Your task to perform on an android device: Change the alarm 5:45 AM 6:15 AM in the Alarm clock app
Image 1: 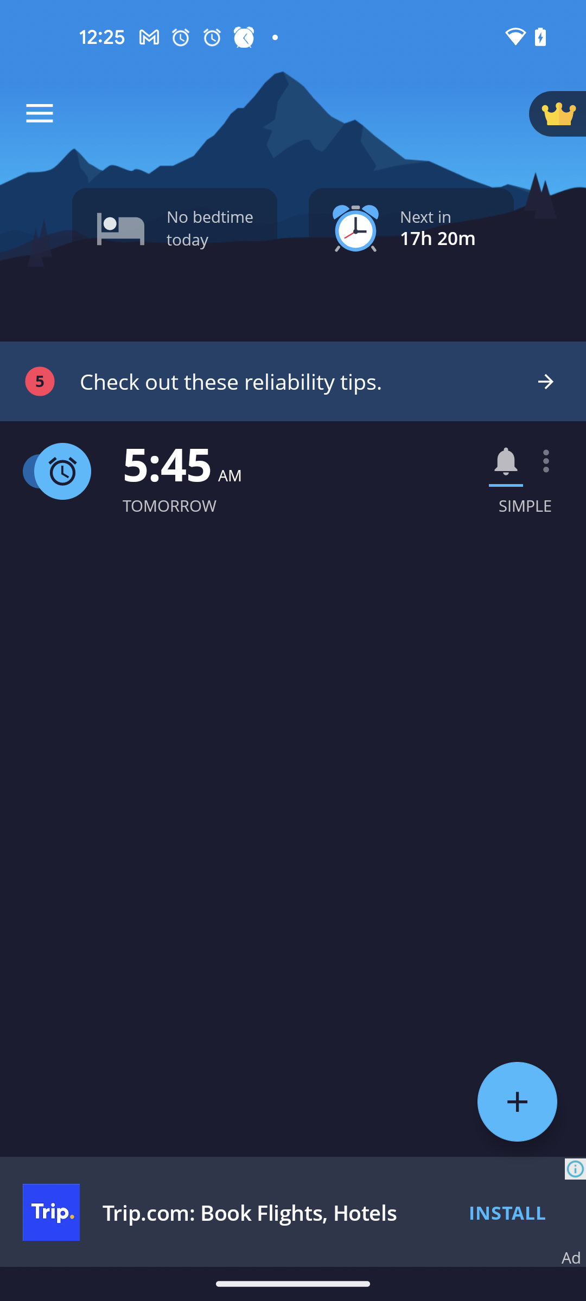
Click on the Alarm 5:45 AM
Step 1: click (167, 463)
Image 2: 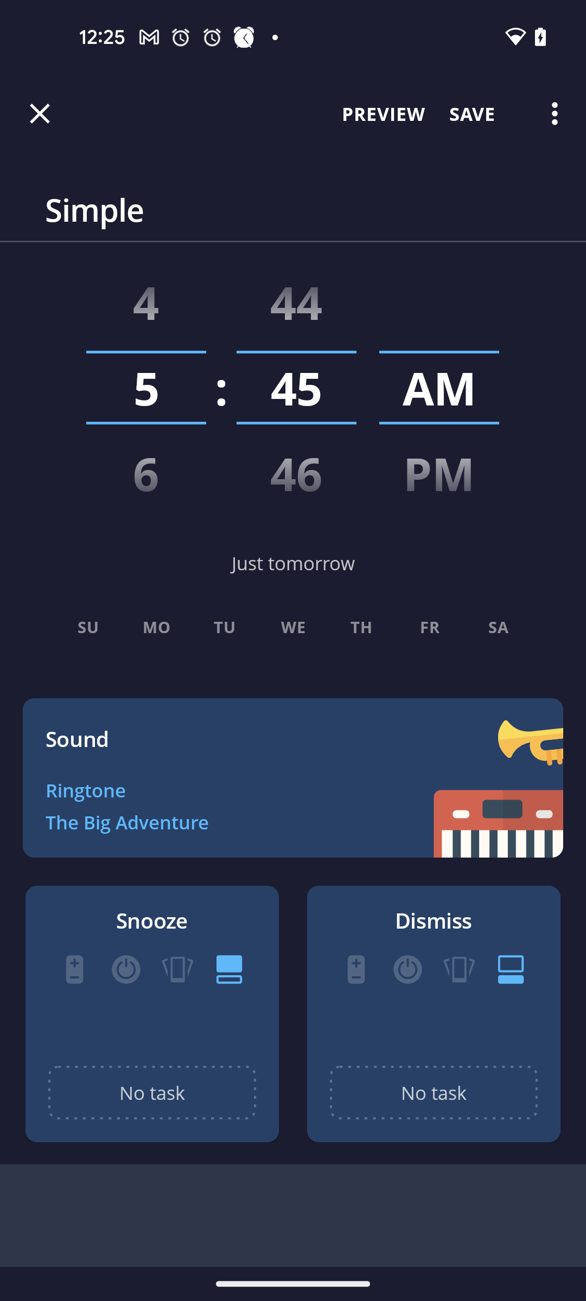
Click on the Hour Dial
Step 2: click (141, 390)
Image 3: 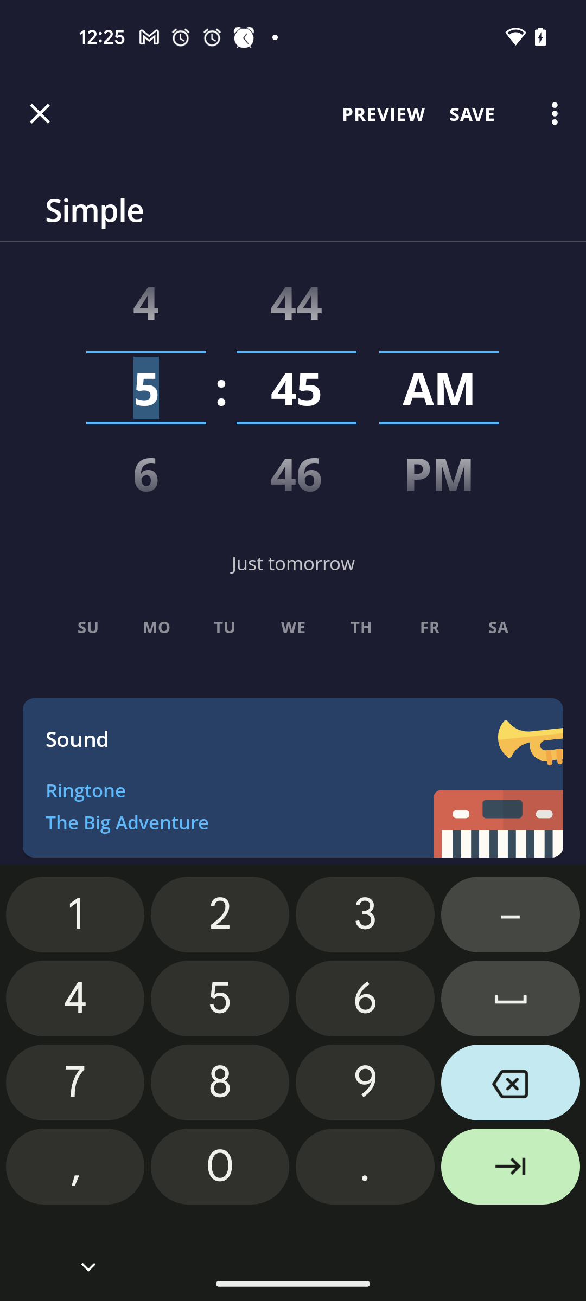
Set the hour to 6
Step 3: click (359, 1010)
Image 4: 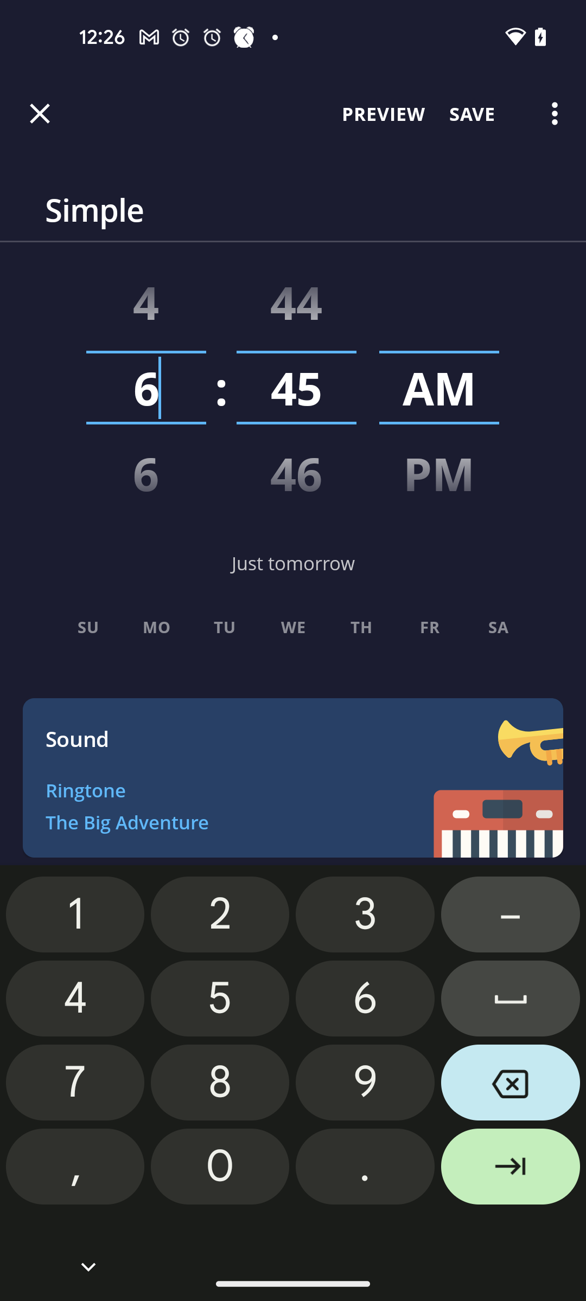
Go to the minute dial
Step 4: click (296, 387)
Image 6: 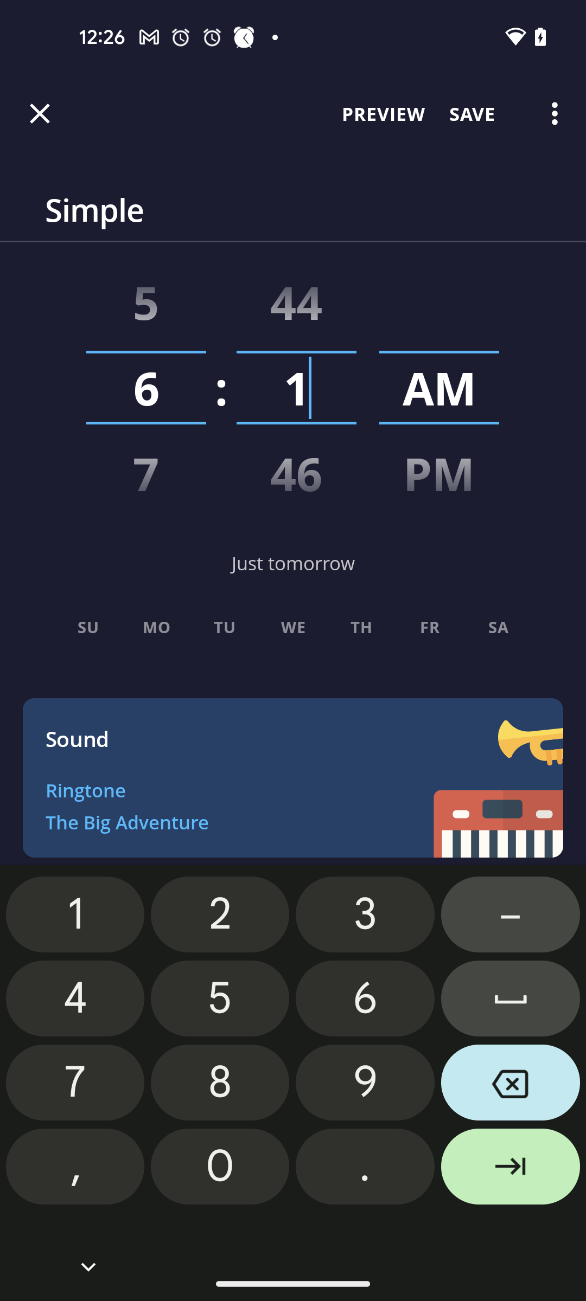
Set the minute to 15
Step 6: click (220, 998)
Image 7: 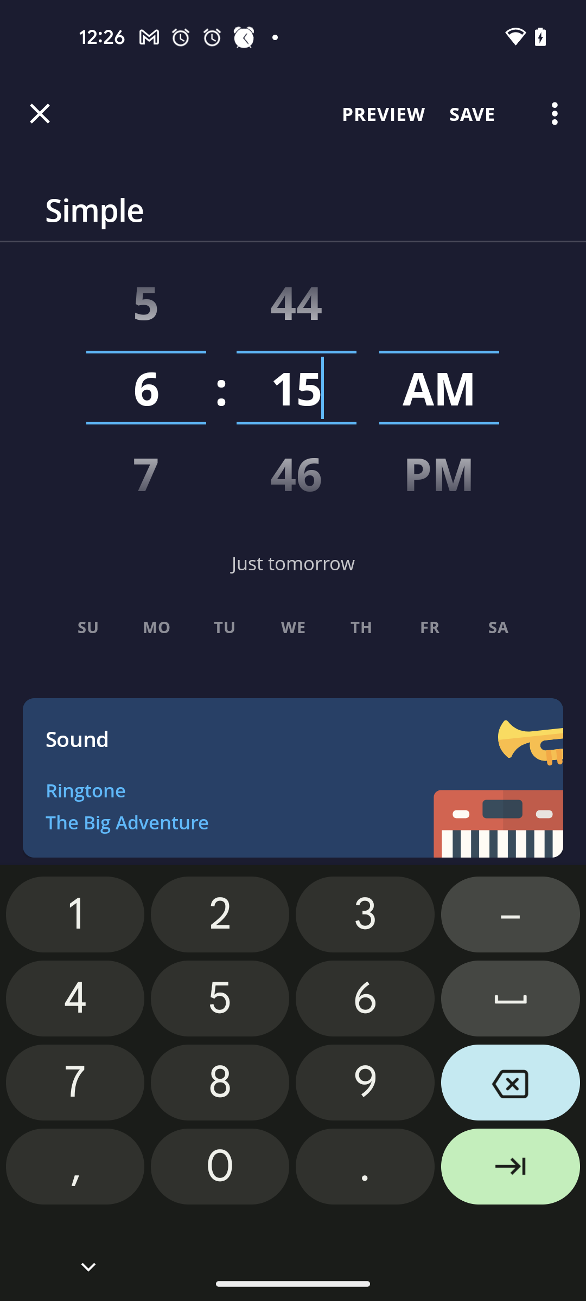
Click on the save button
Step 7: click (471, 113)
Image 8: 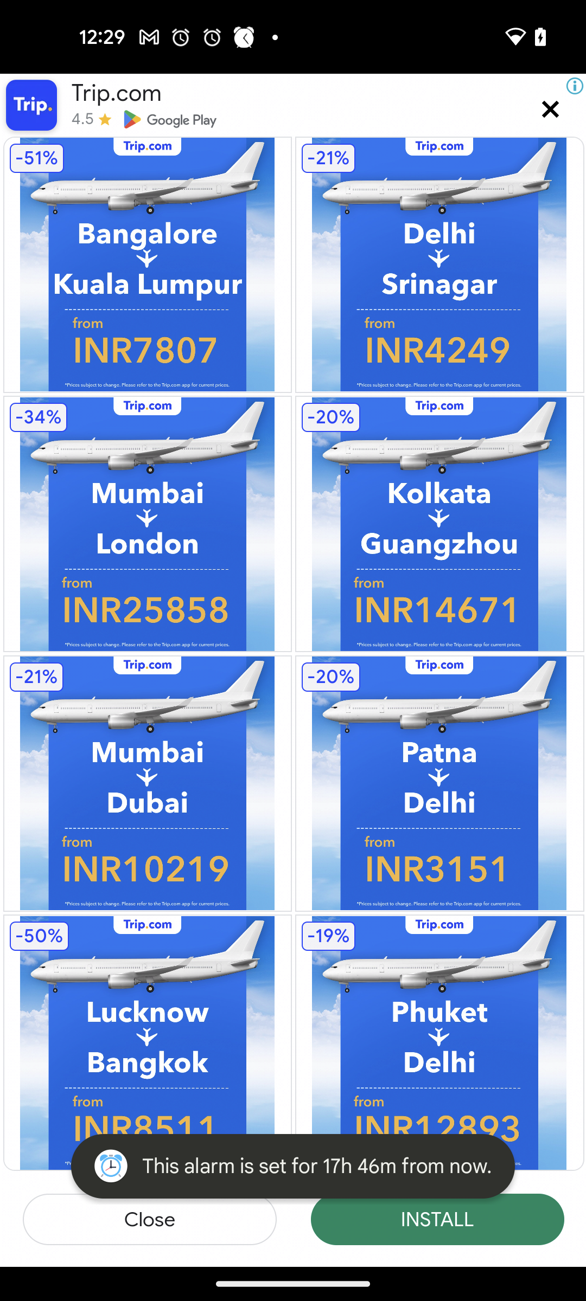
Close the Ad
Step 8: click (164, 1221)